Your task to perform on an android device: I want to delete my Karin Books name audio because I don't need to
Image 0: 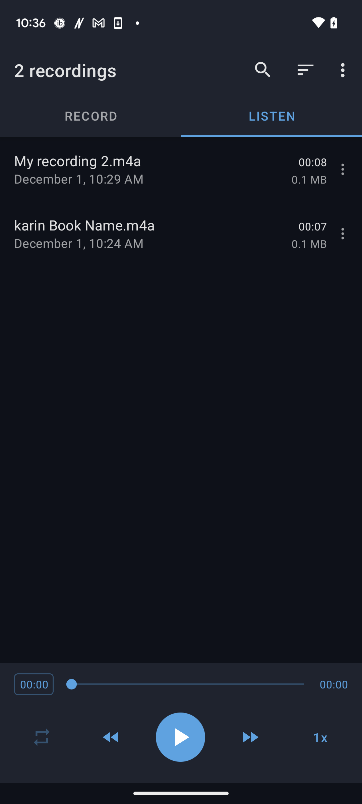
Click on the menu button of Karin Book name button
Step 0: click (344, 233)
Image 1: 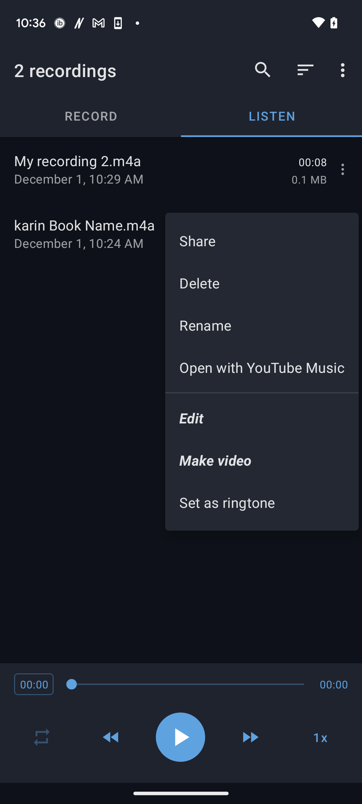
Click on the Delete button 
Step 1: click (262, 283)
Image 2: 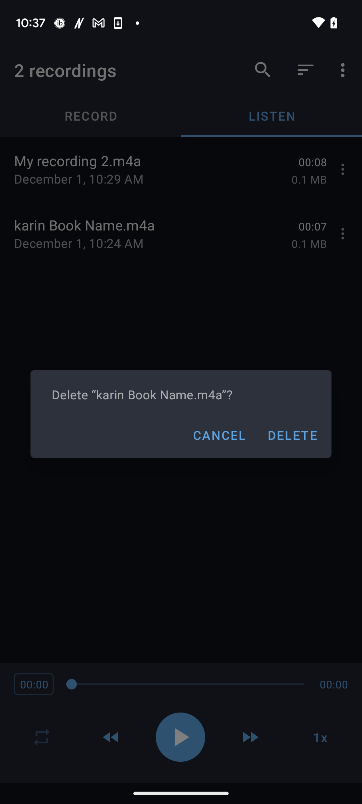
Click on the Delete button 
Step 2: click (292, 435)